Your task to perform on an android device: In the Amazon app, I trust the Ingco brand because I've used their equipment for five years; therefore, I still want to search for a hammer made by the Ingco brand because I need to fix some furniture.
Image 0: 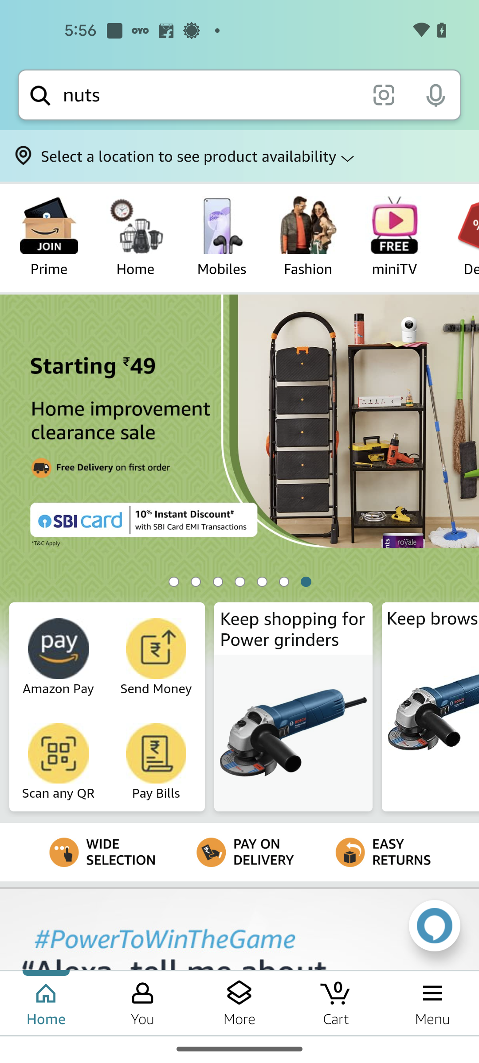
Click on the search bar
Step 0: click (210, 95)
Image 1: 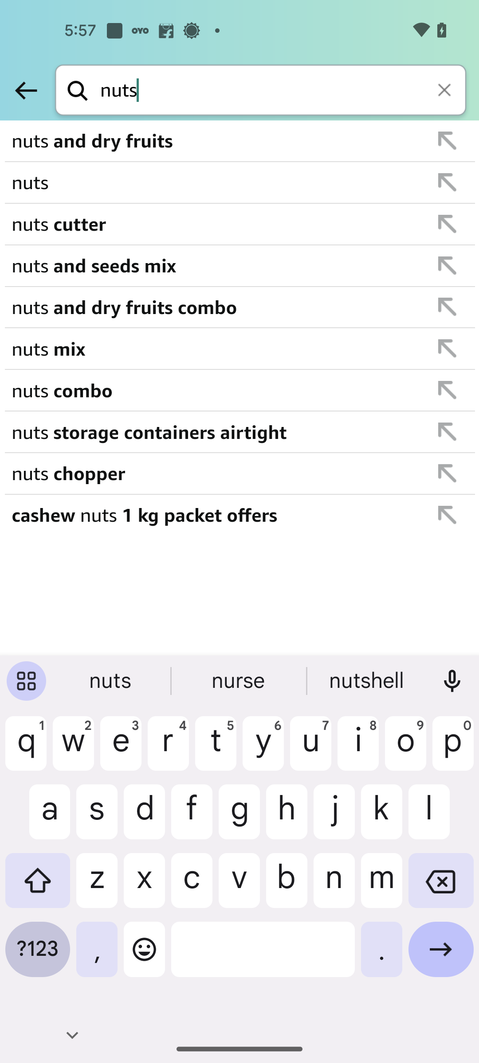
Clear the search bar
Step 1: click (445, 91)
Image 2: 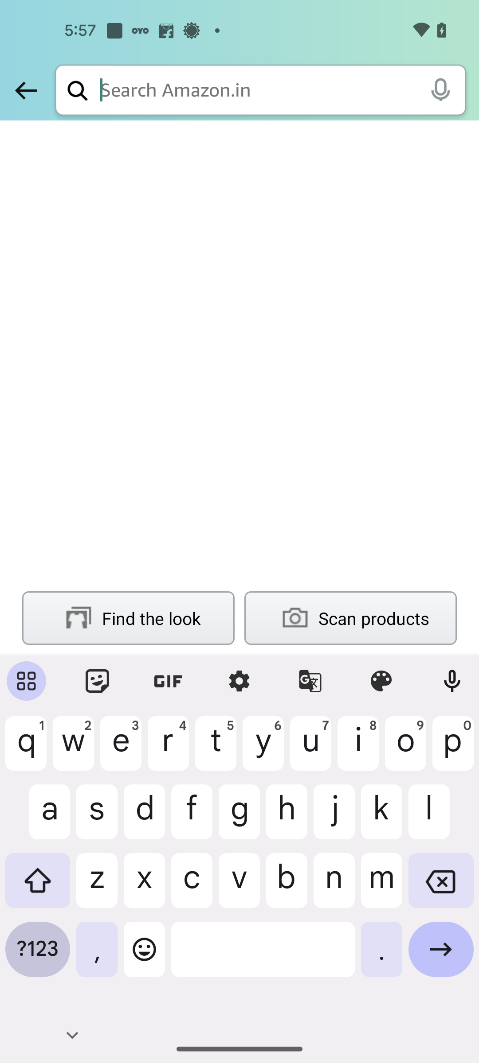
Search for hammer
Step 2: type "hammer"
Image 3: 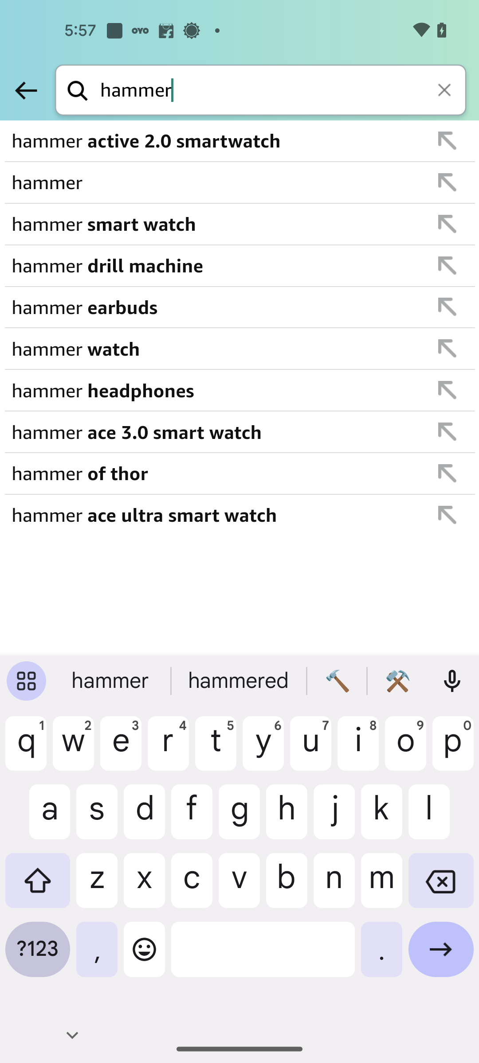
Click on the second option from the search result
Step 3: click (212, 182)
Image 4: 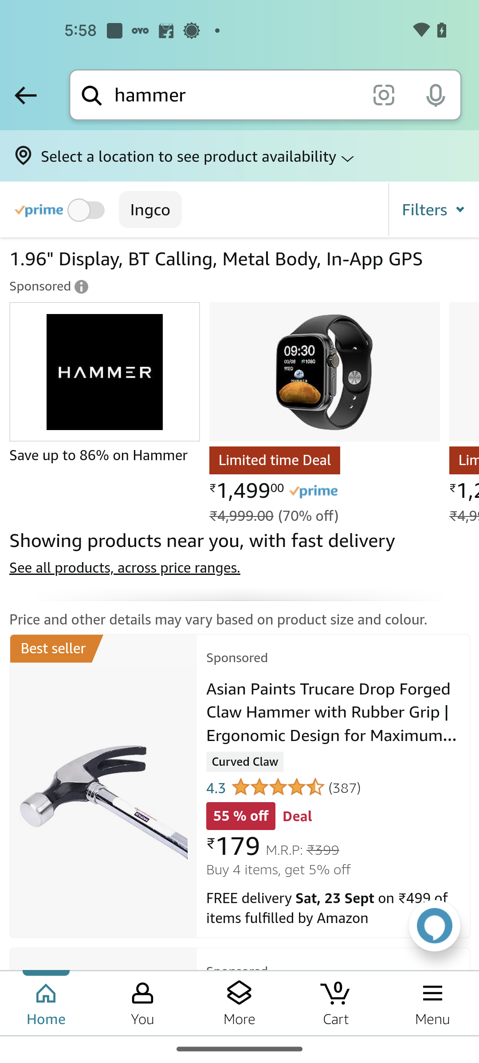
Click on the filters option
Step 4: click (433, 209)
Image 5: 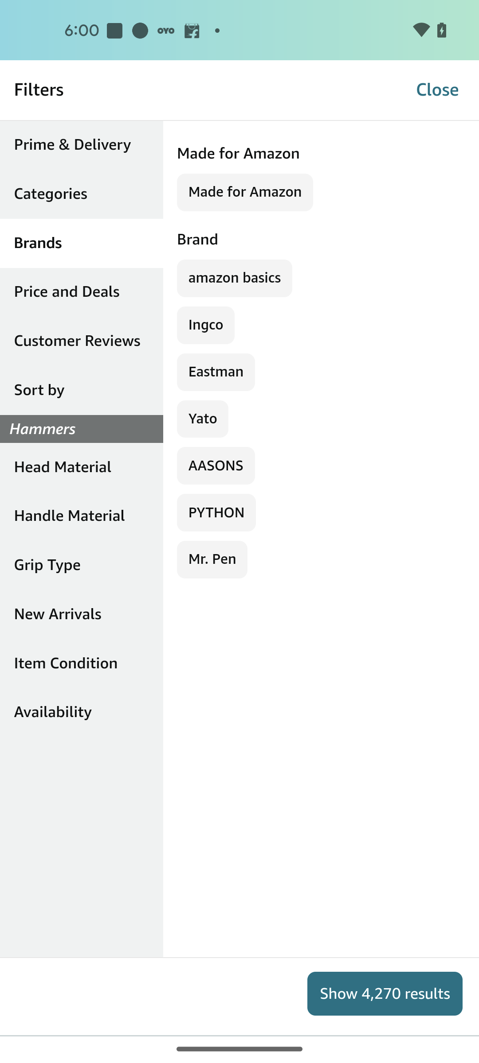
Select the Ingco brand
Step 5: click (205, 324)
Image 6: 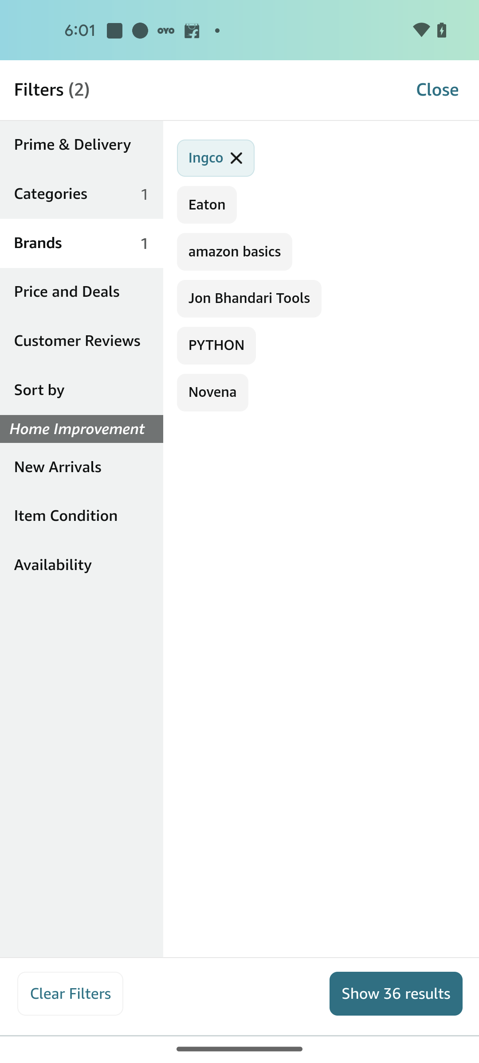
Click on the show 36 results button
Step 6: click (396, 993)